Your task to perform on an android device: Jane wants to start reading novels and wants my suggestions. Share the My Book Recommendations notes with Jane at janedbwpersonatest@gmail.com in the Keep Notes app.
Image 0: 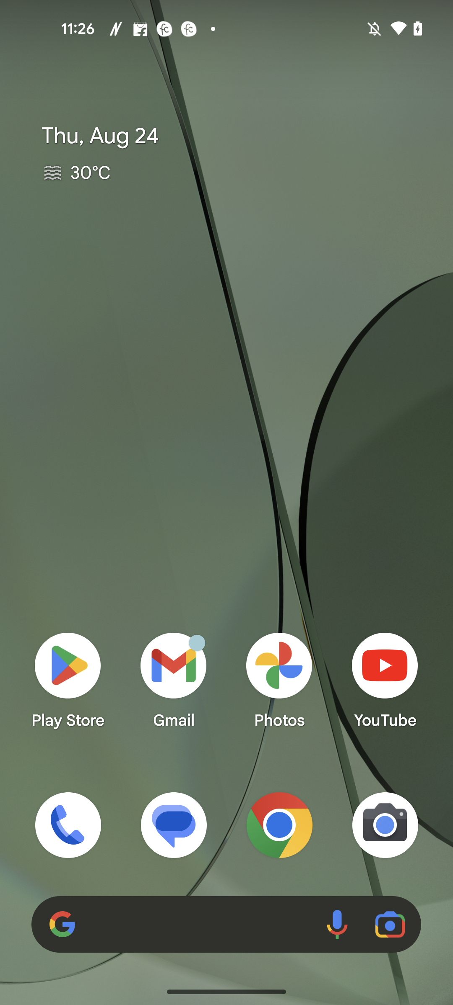
Open the Keep Notes app
Step 0: open app "Keep Notes"
Image 1: 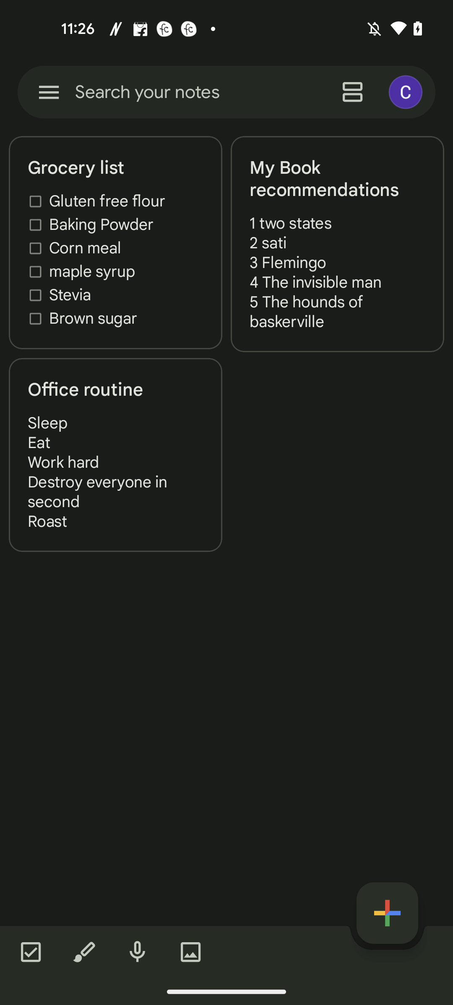
Go to the My Book recommedations note
Step 1: click (337, 179)
Image 2: 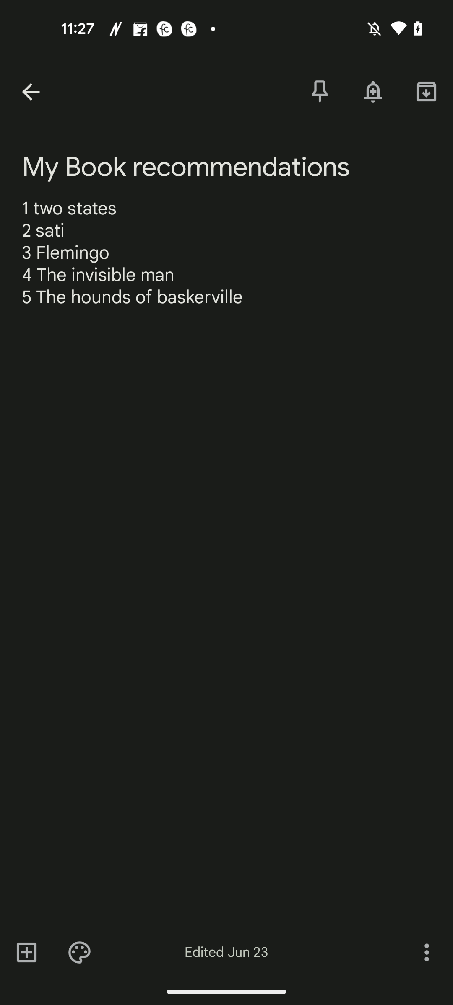
Click on the three dots more button at the bottom right corner of the screen
Step 2: click (426, 952)
Image 3: 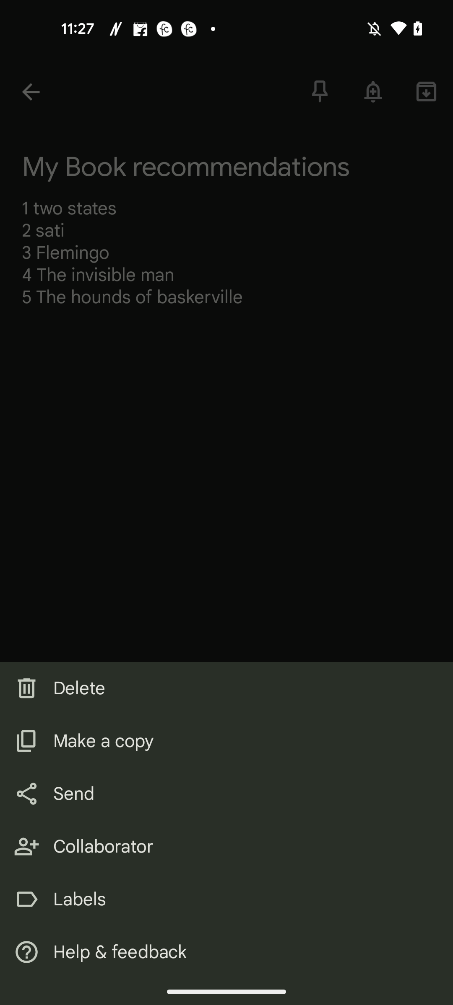
Click on the send button
Step 3: click (52, 791)
Image 4: 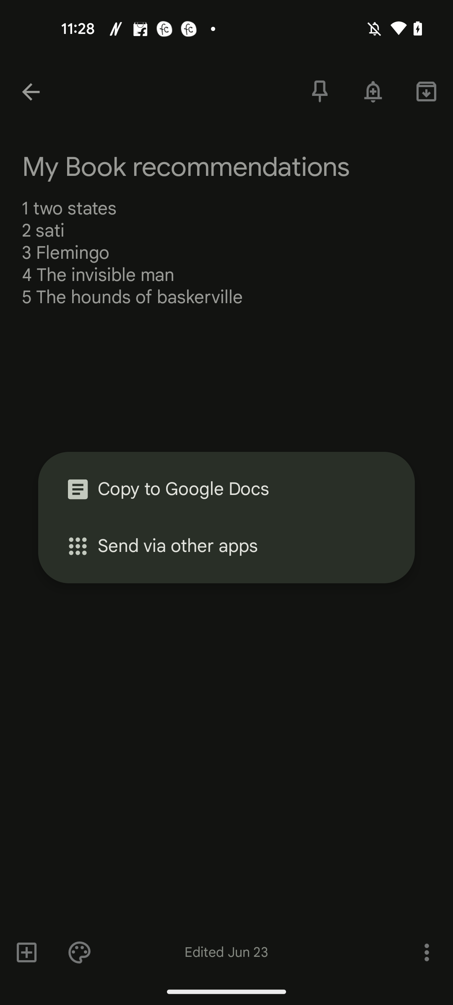
Select the send via other apps option
Step 4: click (240, 546)
Image 6: 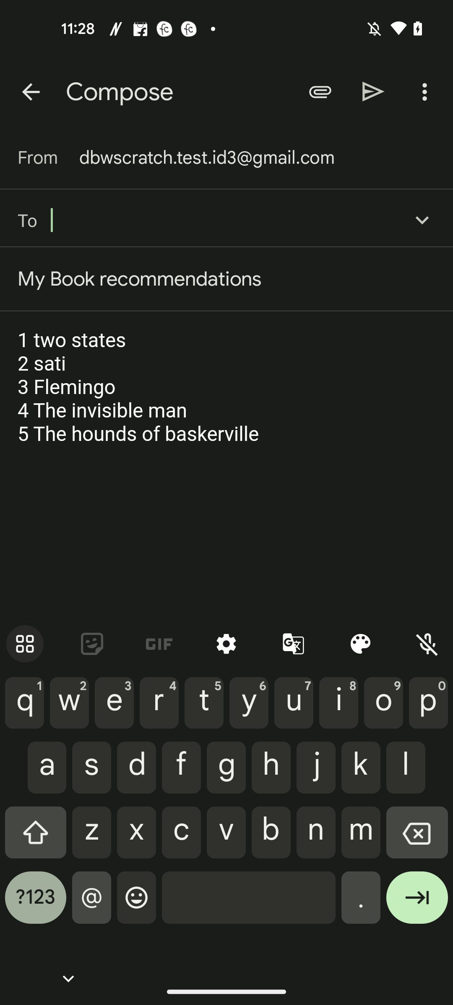
Enter the recipient mail id as janedbwpersonatest@gmail.com
Step 6: type "janedbwpersonatest@gmail.com"